Your task to perform on an android device: I'd like to reset the stopwatch time because I'm starting a fresh running lap after resting.
Image 0: 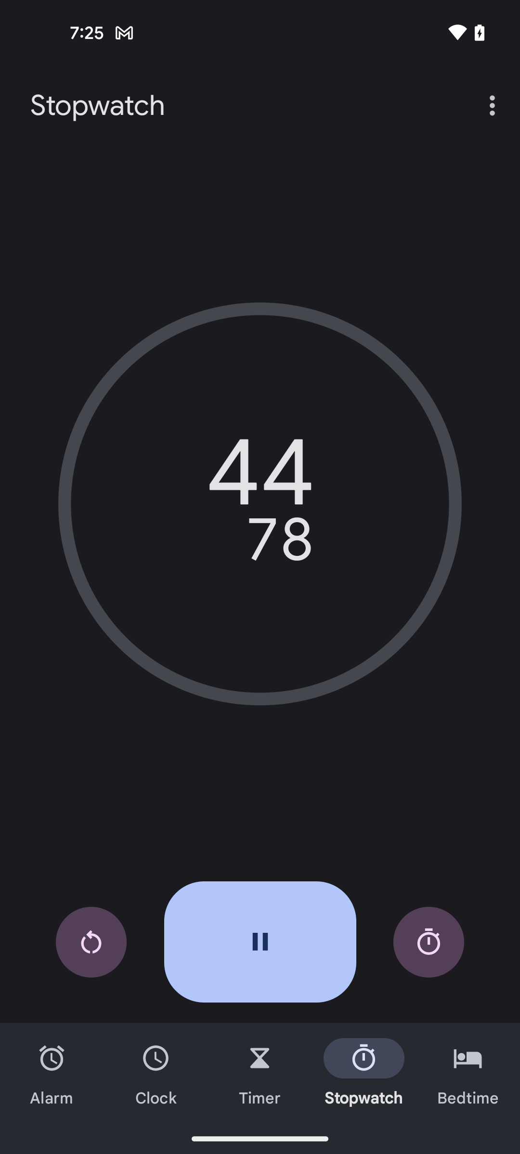
click on the reset icon to reset the time
Step 0: click (91, 942)